Your task to perform on an android device: Get directions to Dawson Creek Art Gallery from my home town, Dawson Creek, on the Tripadvisor app.
Image 1: 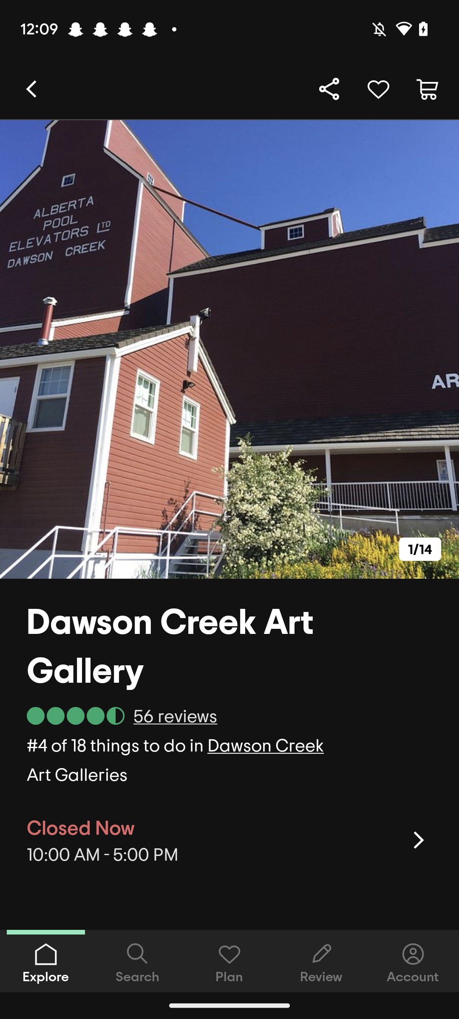
Scroll up
Step 1: scroll down
Image 2: 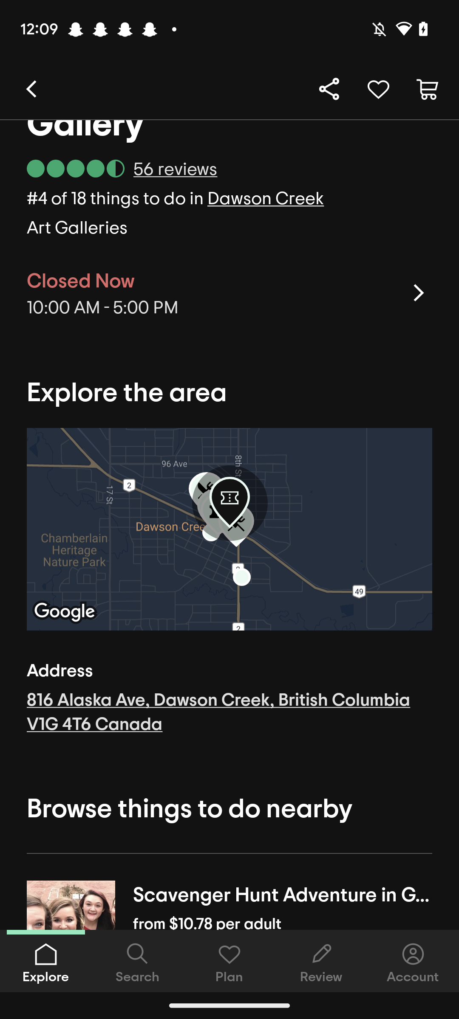
Click on the Dawson Creek Art Gallery Adress.
Step 2: click (229, 711)
Image 3: 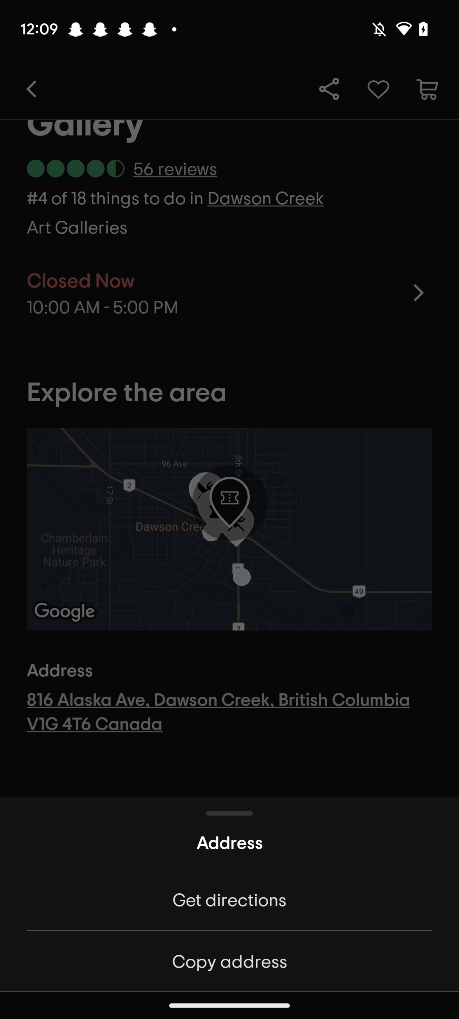
Click on the tab Get directions.
Step 3: click (229, 899)
Image 4: 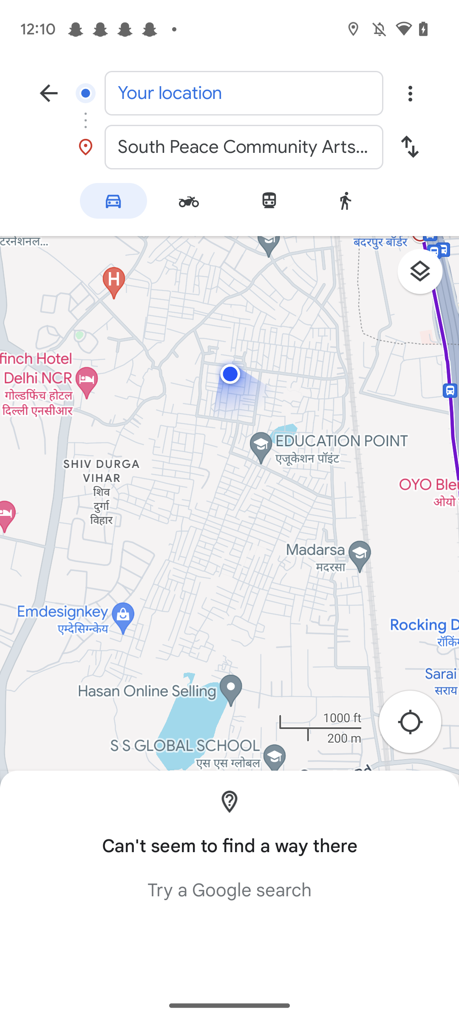
Click on the text "your Location".
Step 4: click (244, 93)
Image 5: 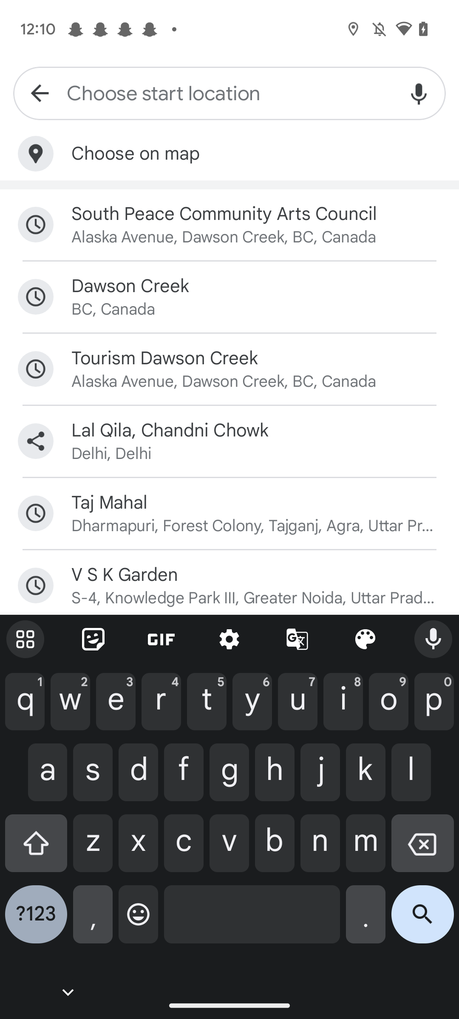
Type "Dawson Creek" in the input box.
Step 5: type "Dawson Creek"
Image 6: 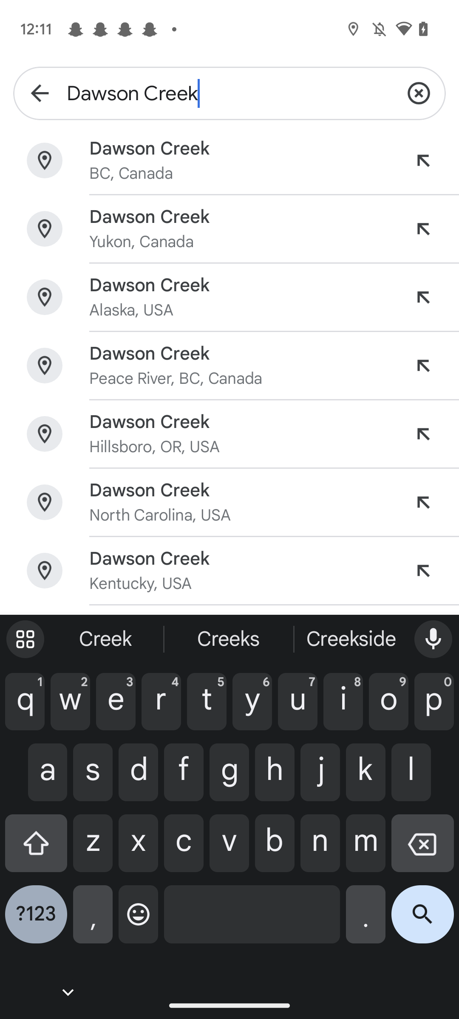
Select the first tab Dawson creek.
Step 6: click (241, 160)
Image 7: 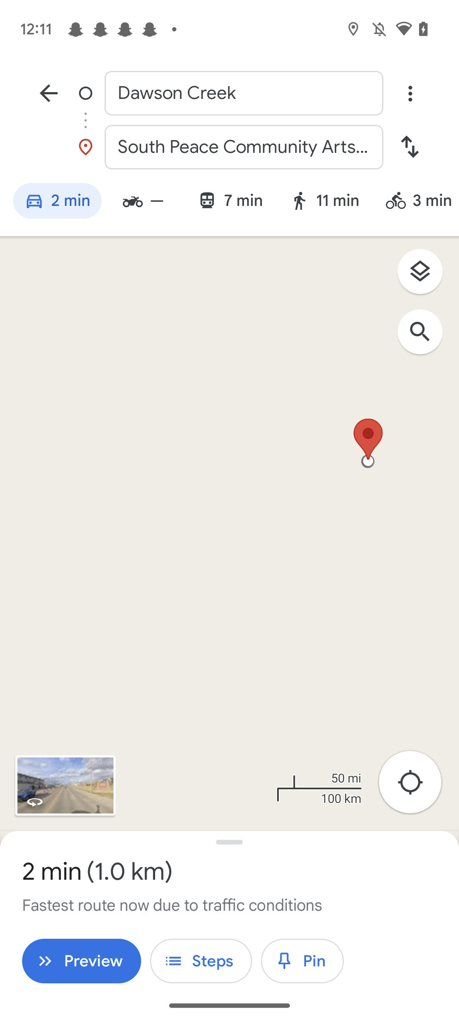
Select the first tab Dawson creek.
Step 7: wait